Your task to perform on an android device: Open Recorder app and Delete the recording titled as John
Image 0: 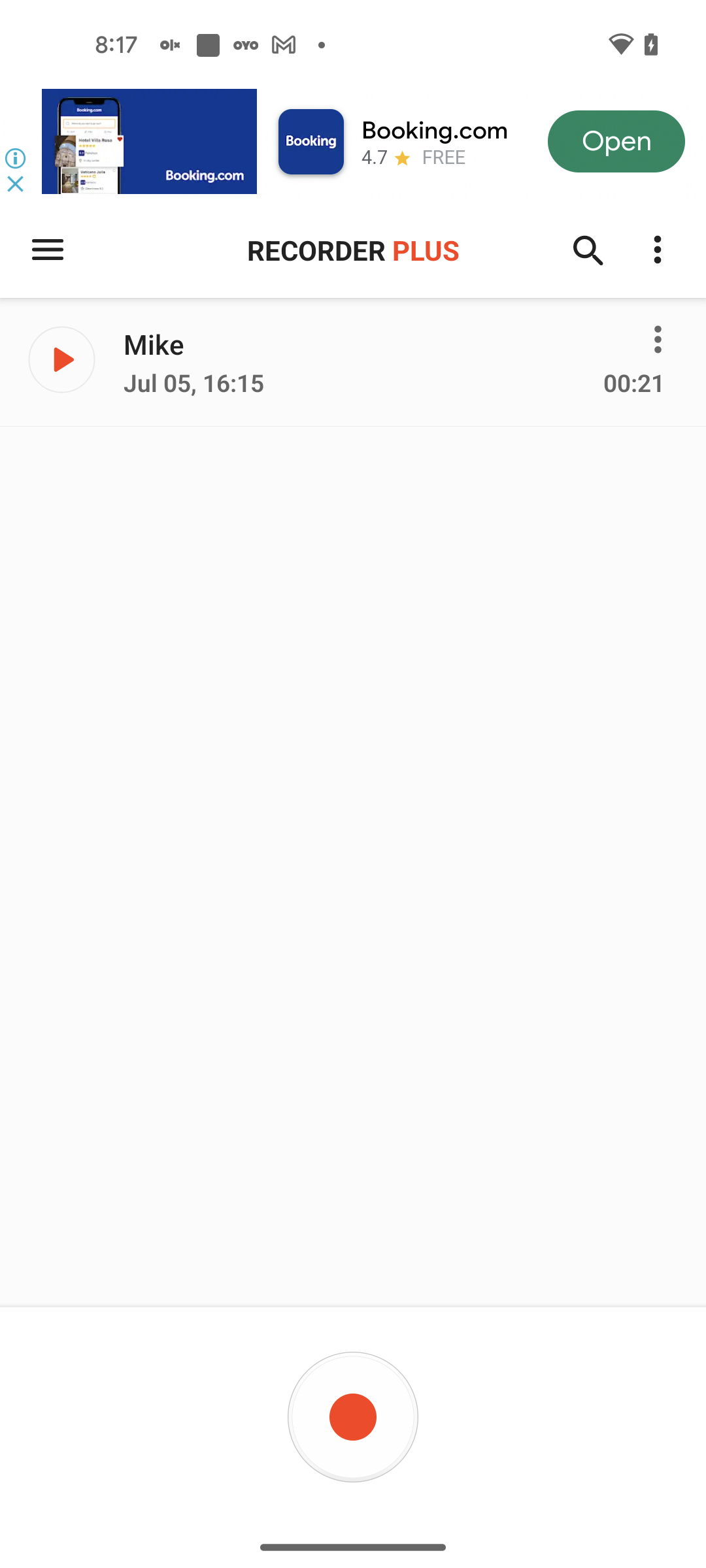
Open Recorder app
Step 0: open app "Recorder"
Image 1: 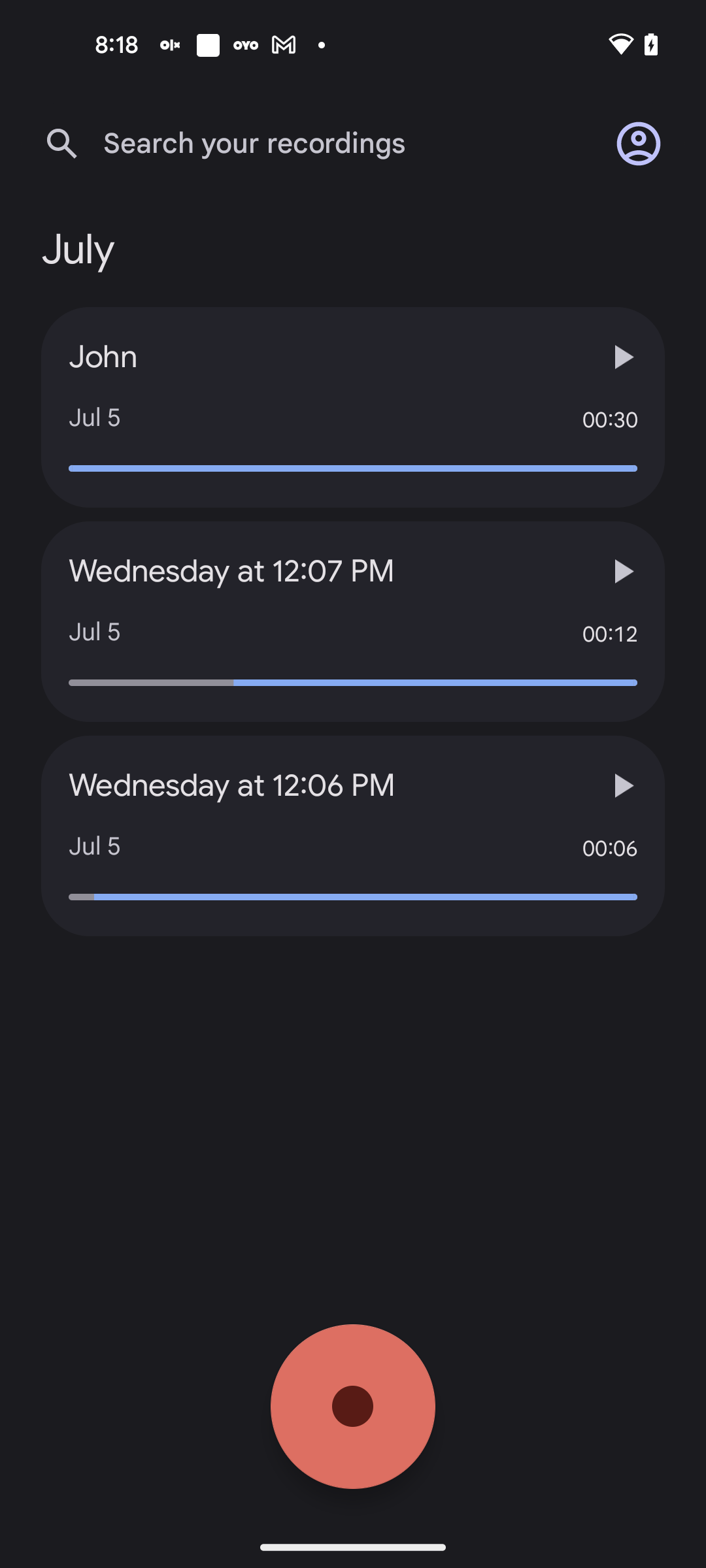
Click on the recording titled as John
Step 1: click (109, 381)
Image 2: 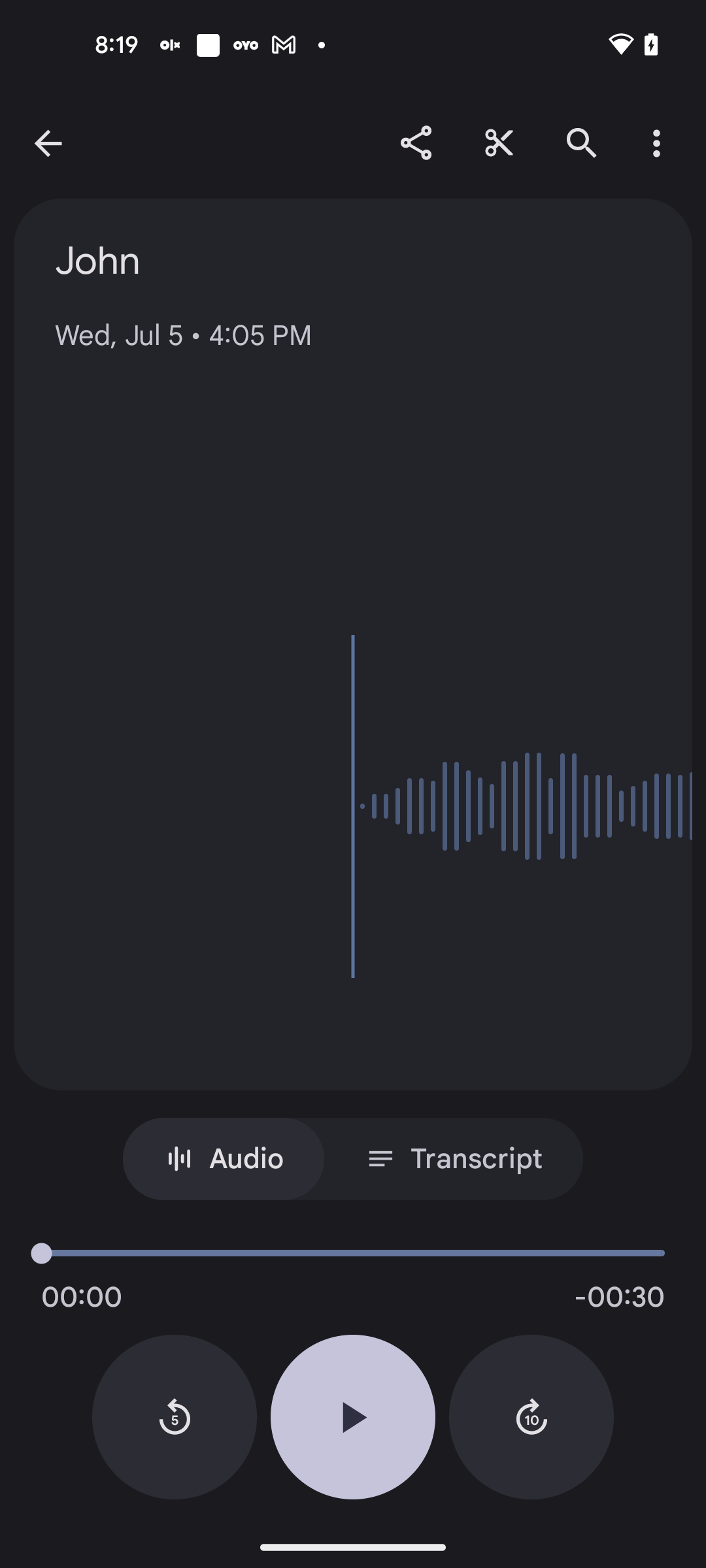
Click on the Three dot icon at the top right corner of the screen
Step 2: click (664, 142)
Image 3: 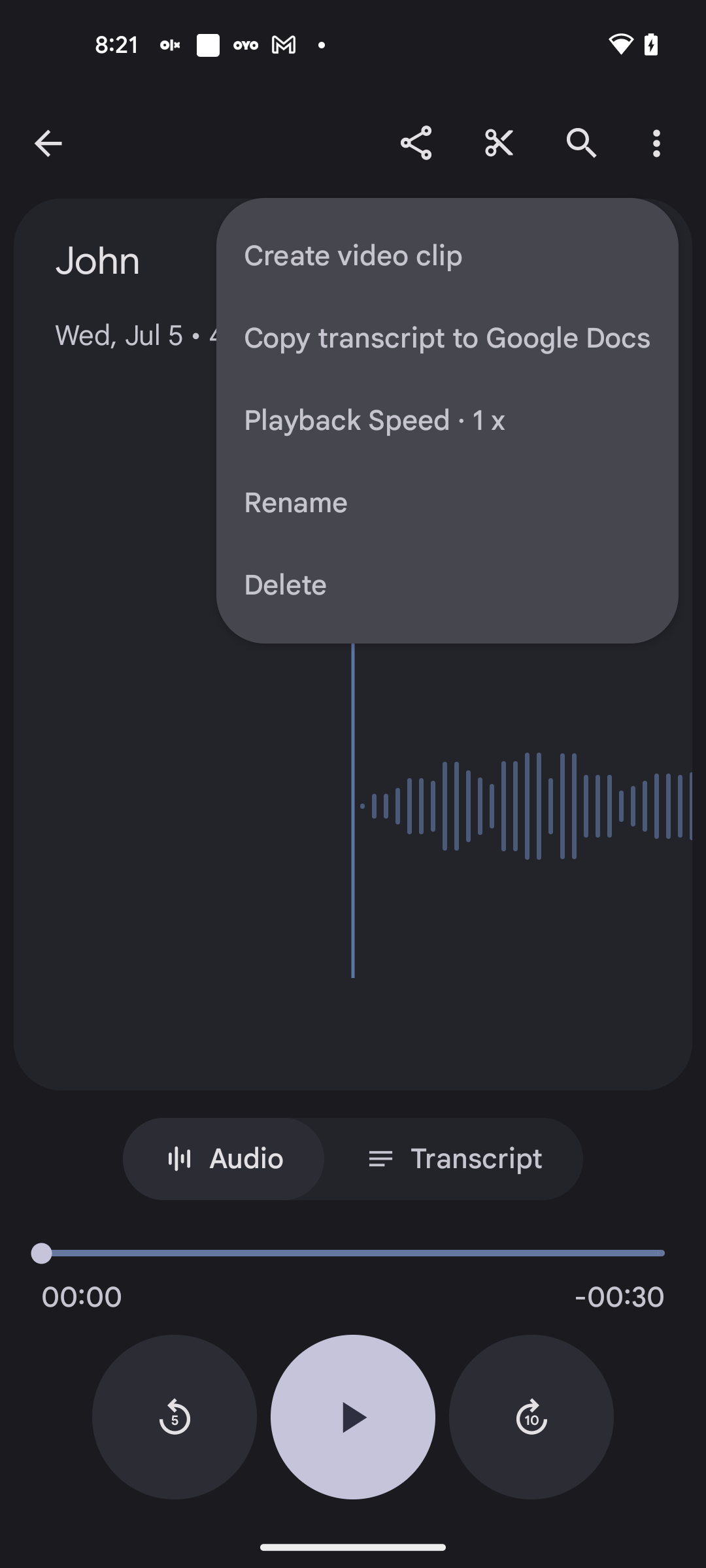
Click on the Delete option
Step 3: click (447, 585)
Image 4: 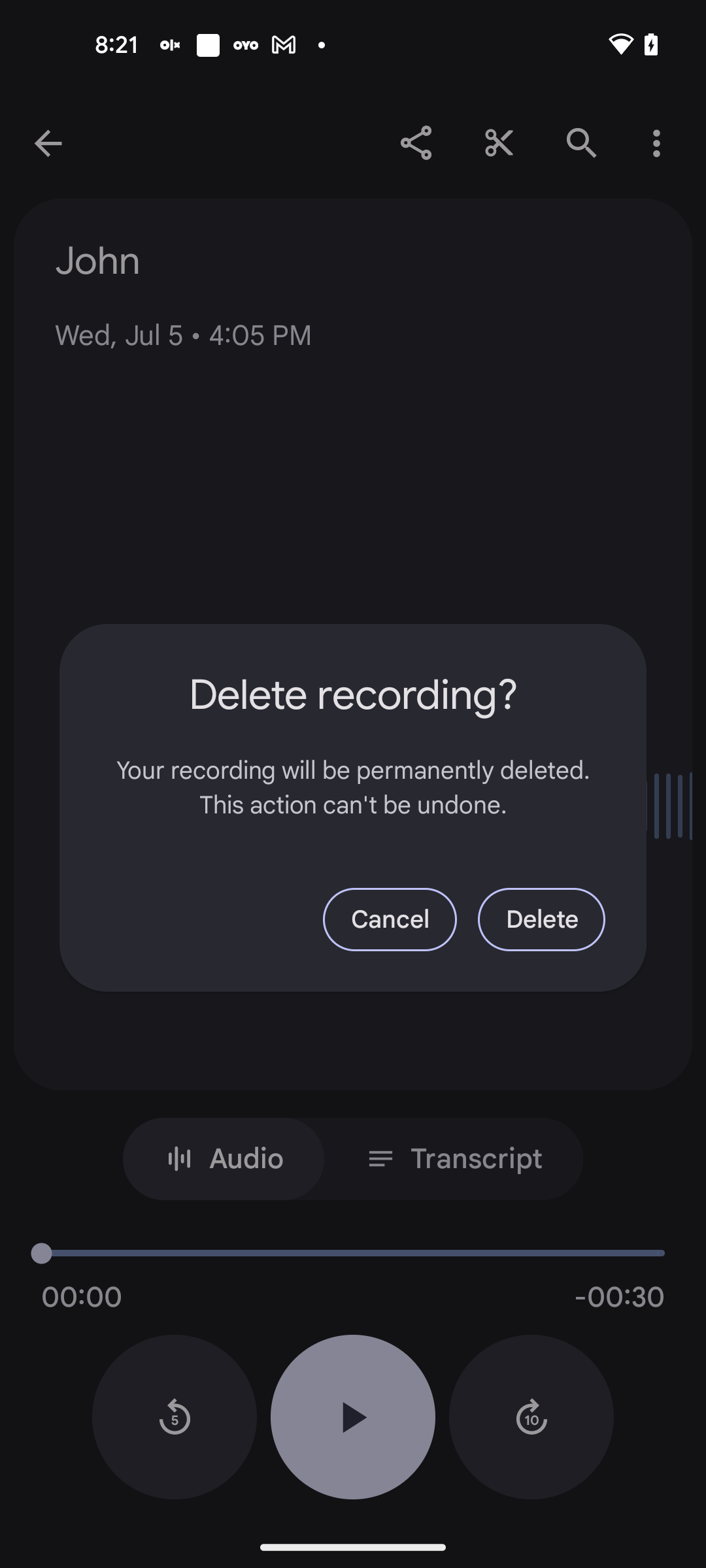
Click on the Delete button
Step 4: click (541, 919)